Your task to perform on an android device: My family and I would want to go from Brussels, Belgium's BRU airport to New York's Newark Liberty International, EWR, between November 1 and November 10. Please help me find a flight for two people by using the expedia app. 
Image 0: 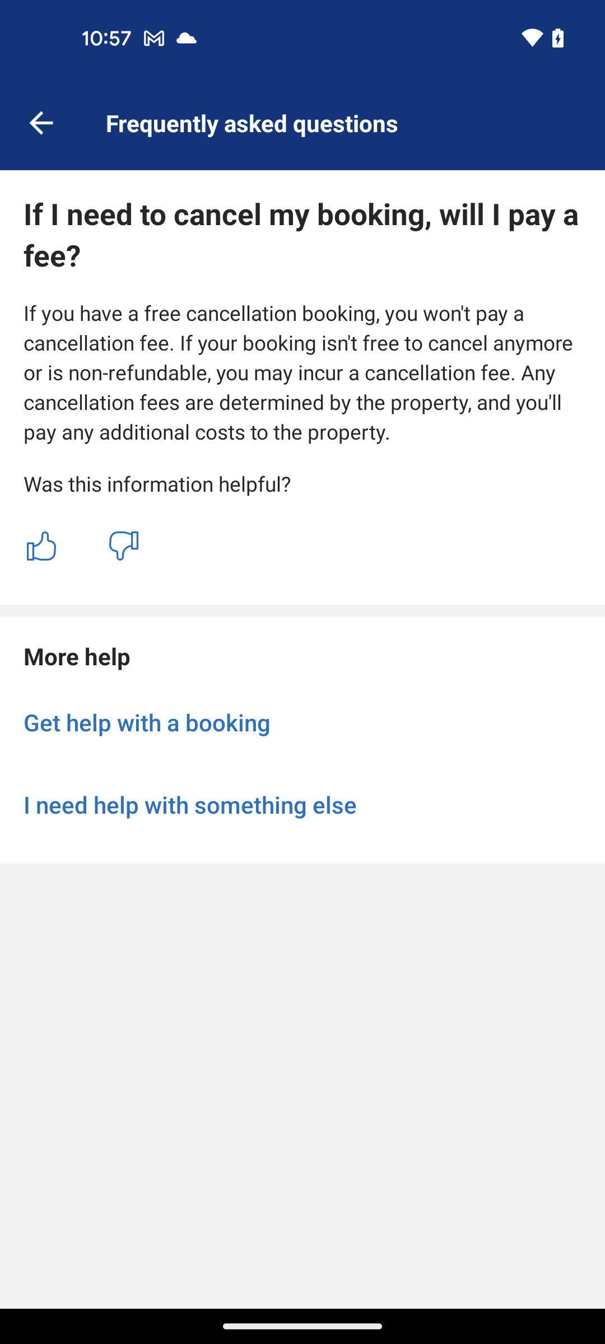
Open the Expedia app
Step 0: open app "Expedia"
Image 1: 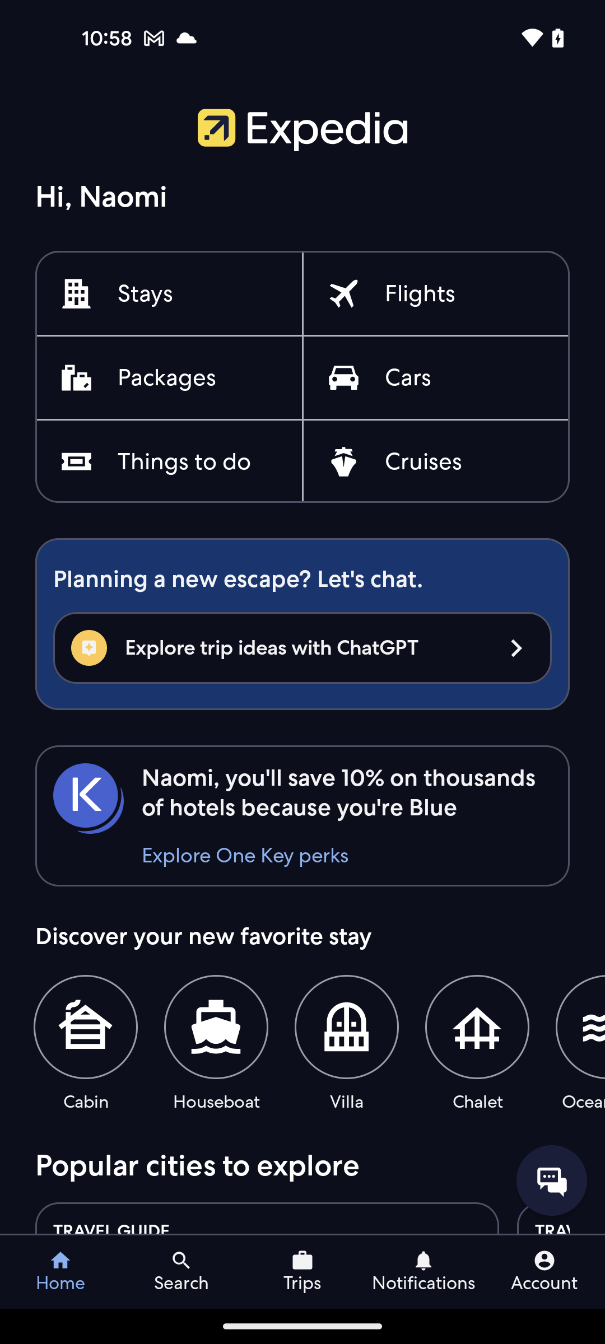
Tap on the flights option
Step 1: click (420, 294)
Image 2: 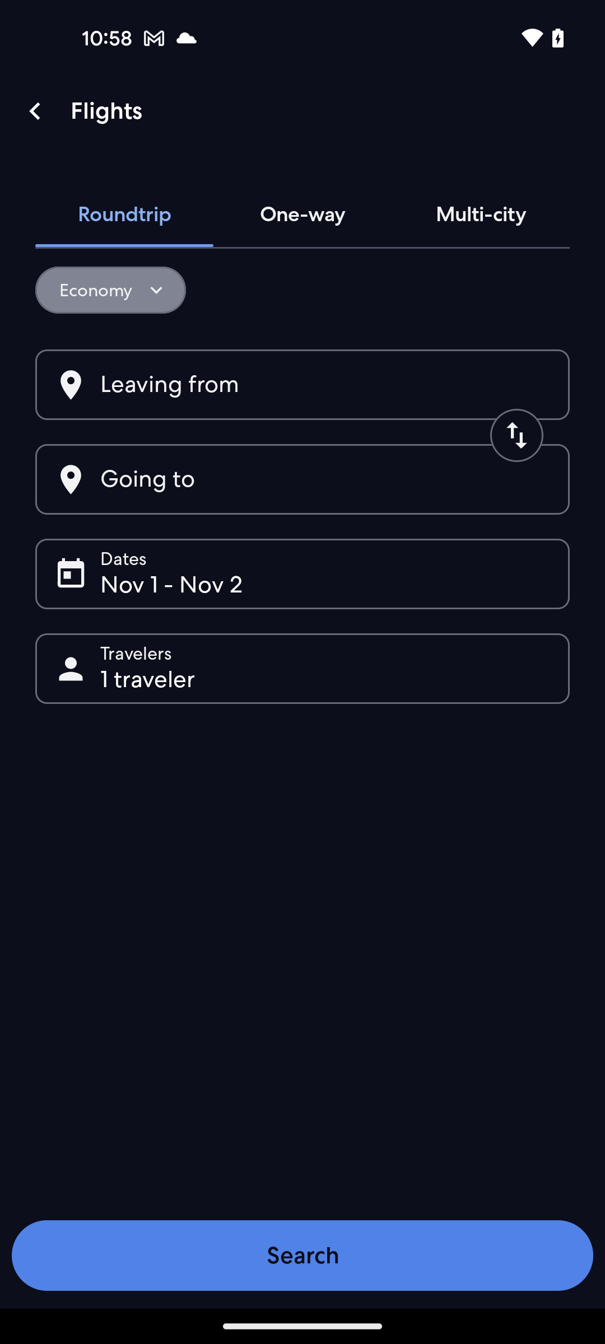
Tap on the leaving from option
Step 2: click (302, 384)
Image 3: 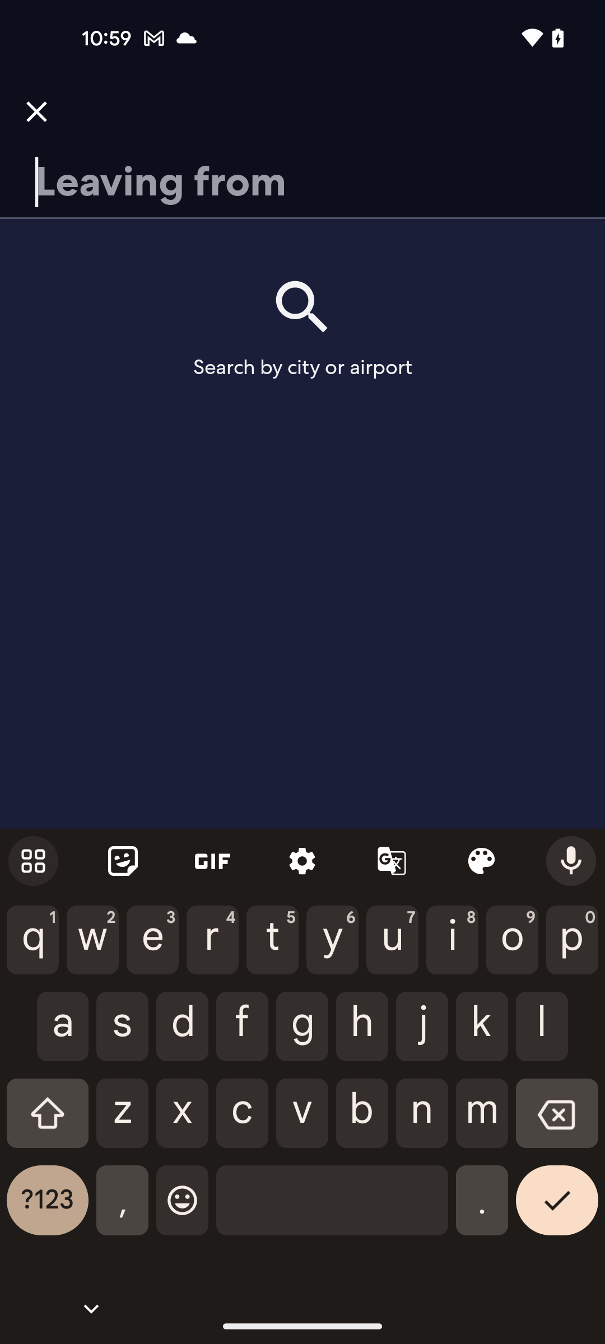
search the departure Belgium
Step 3: type "Belgium"
Image 4: 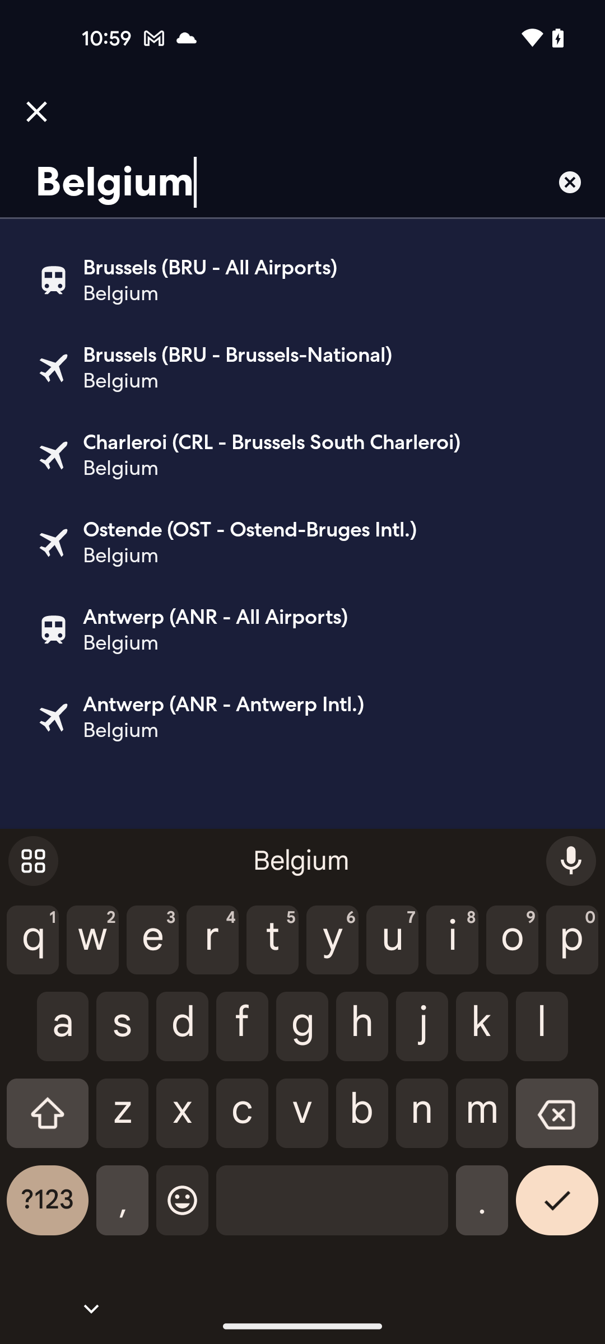
Select the second search result
Step 4: click (302, 368)
Image 5: 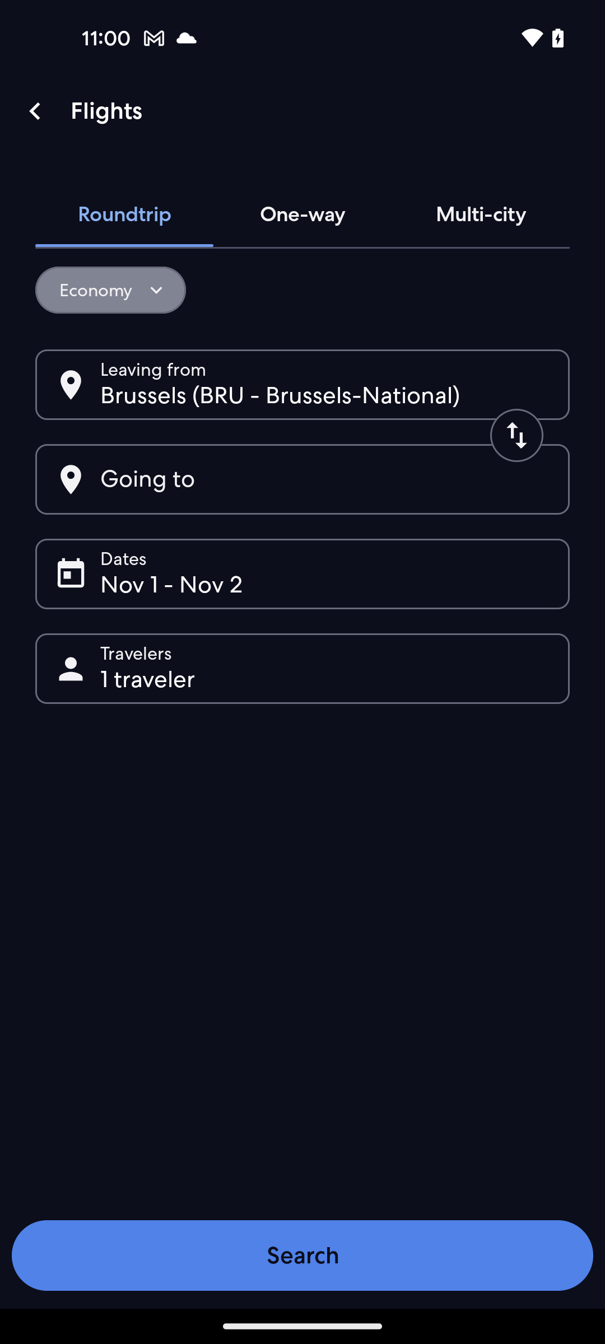
Tap on the going to option
Step 5: click (302, 479)
Image 6: 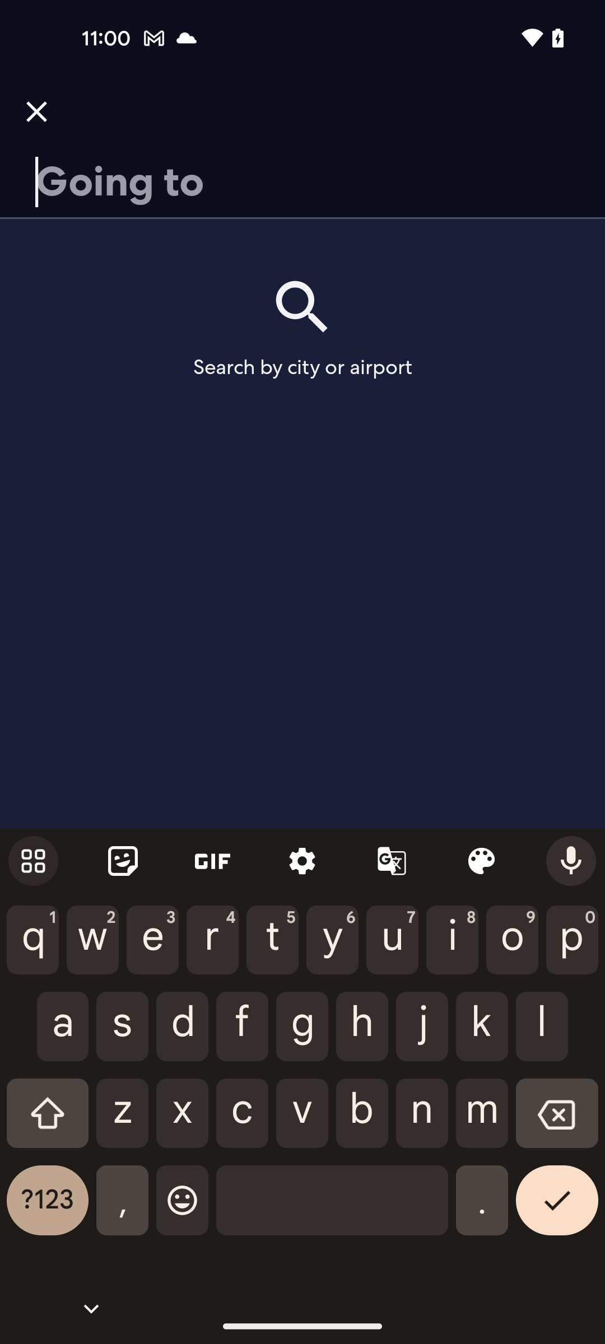
Select the arrival New York
Step 6: type "New York"
Image 7: 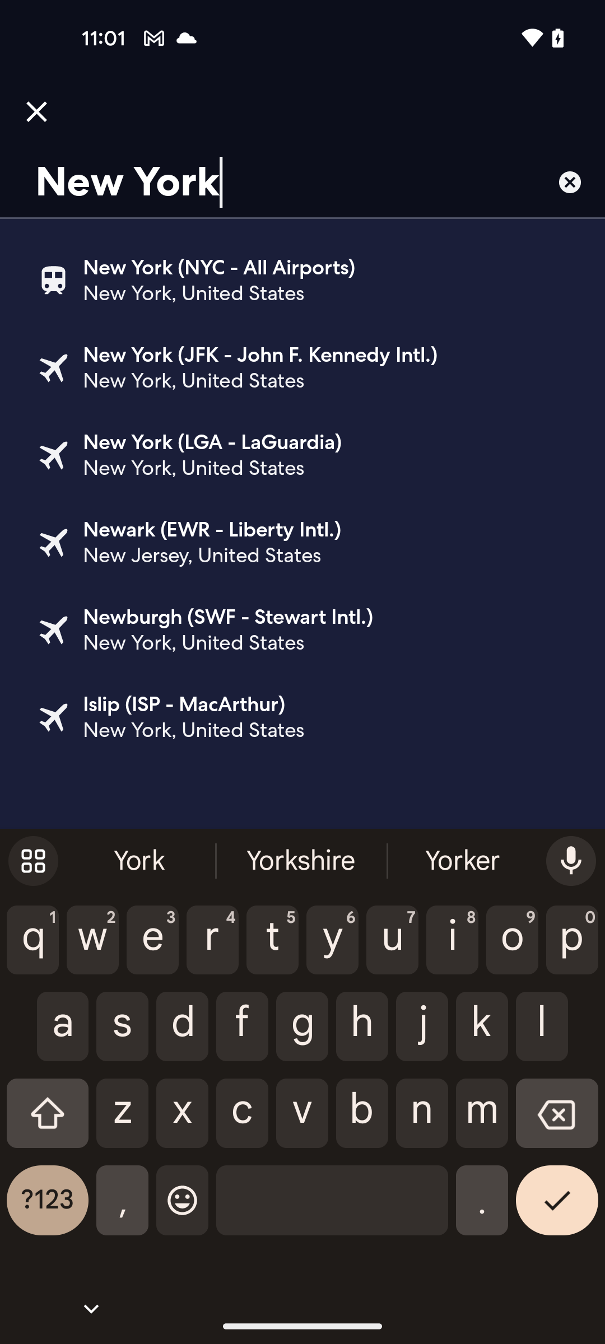
Click on the fourth search result
Step 7: click (212, 529)
Image 8: 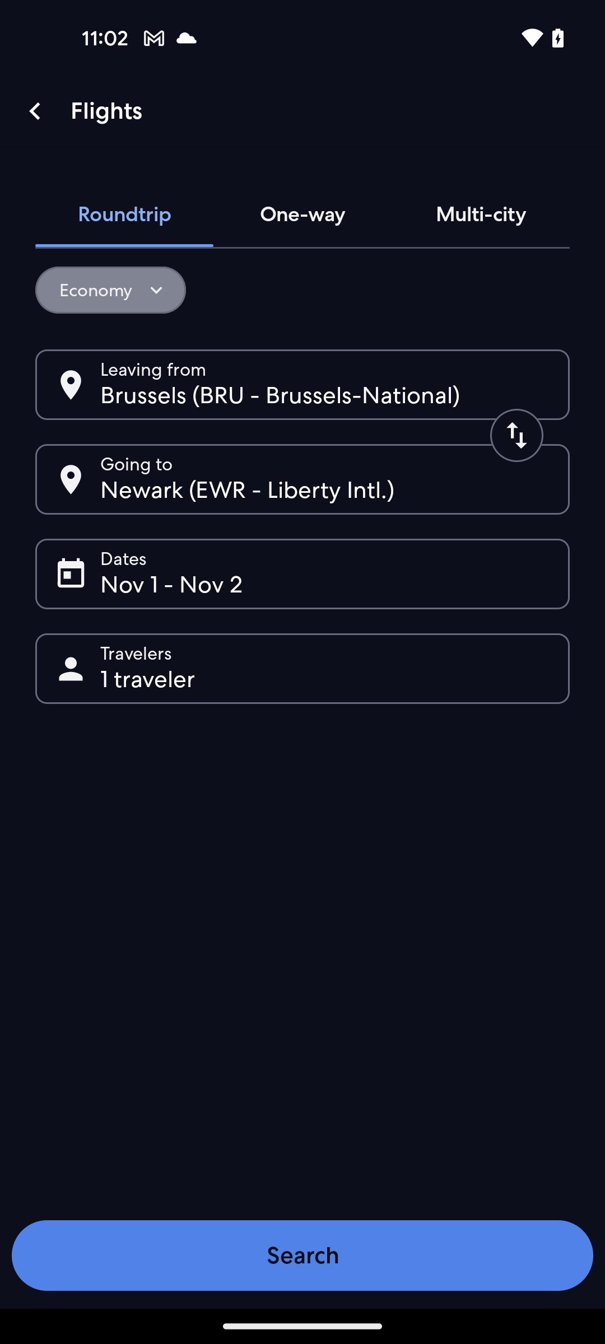
Tap on the date section
Step 8: click (302, 574)
Image 11: 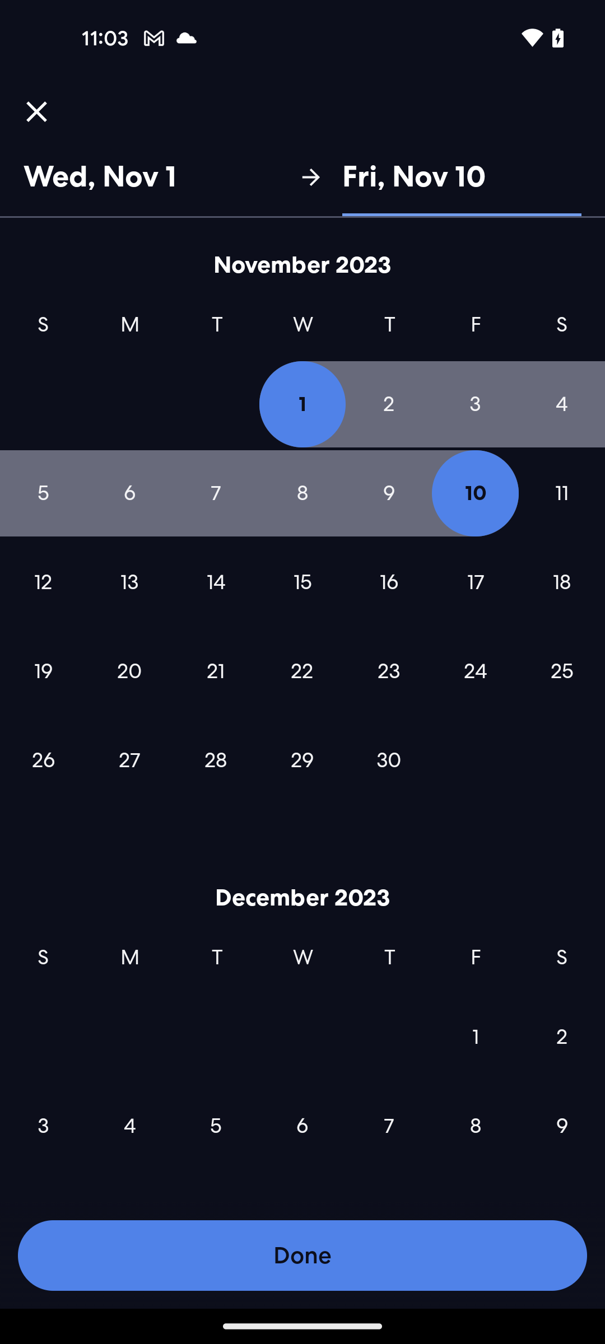
Tap on the done button at the bottom of the screen
Step 11: click (302, 1256)
Image 12: 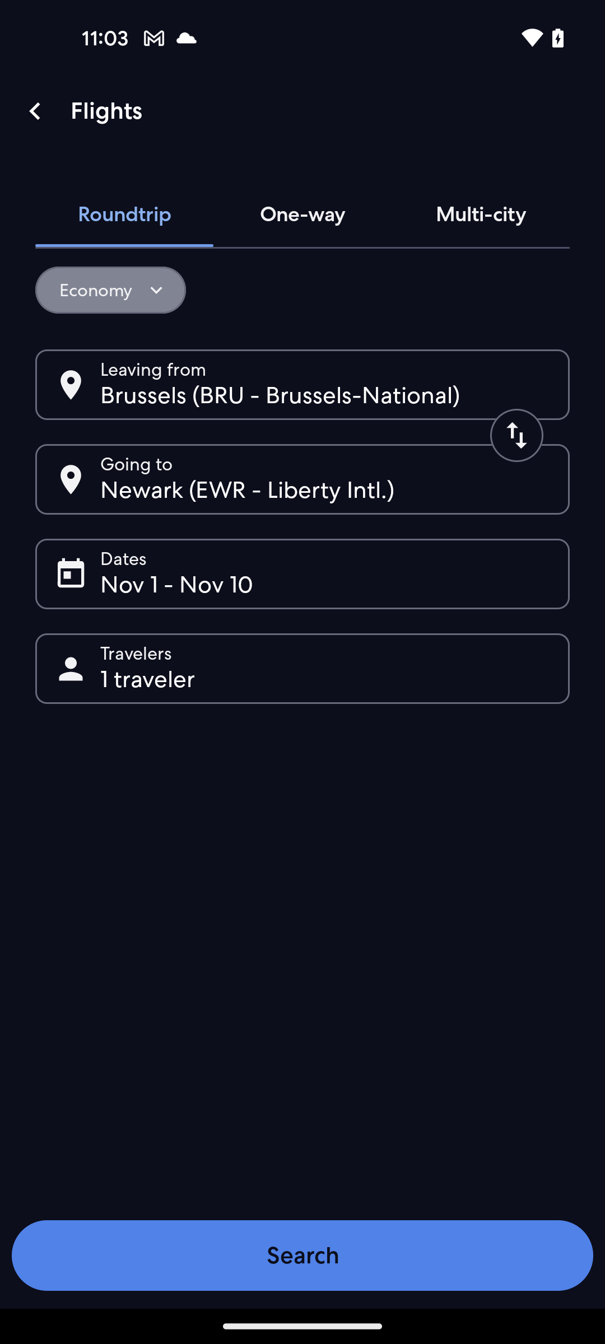
Tap on the travelers section
Step 12: click (302, 669)
Image 13: 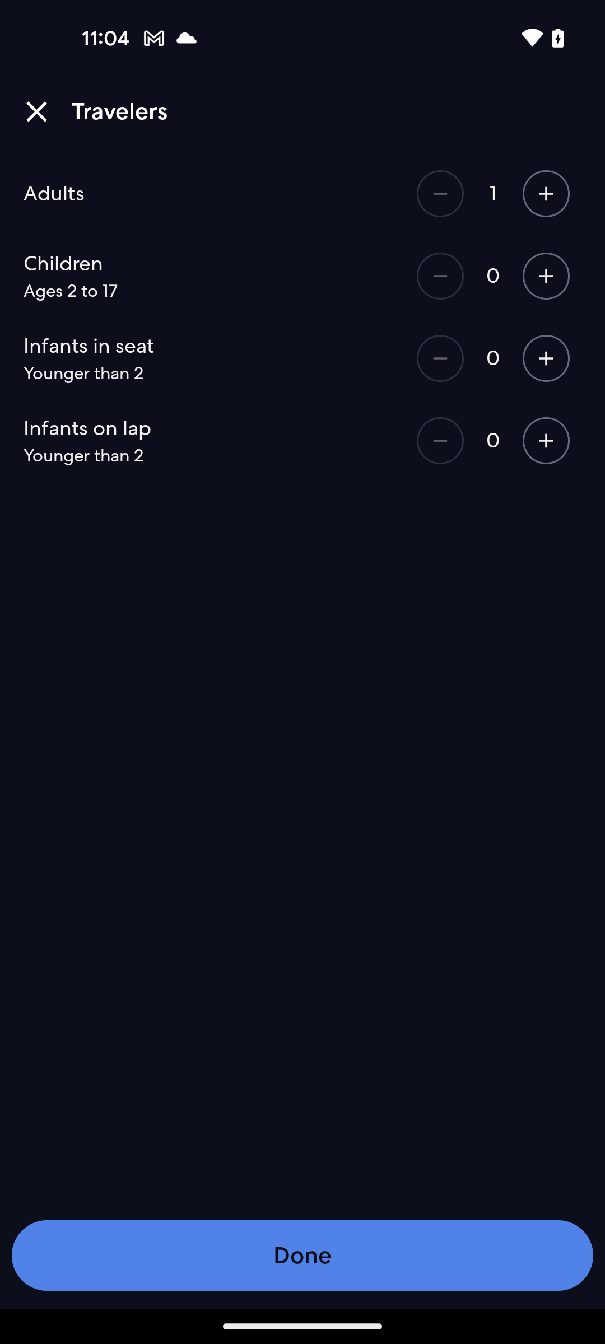
Increase the adult by 1
Step 13: click (546, 194)
Image 14: 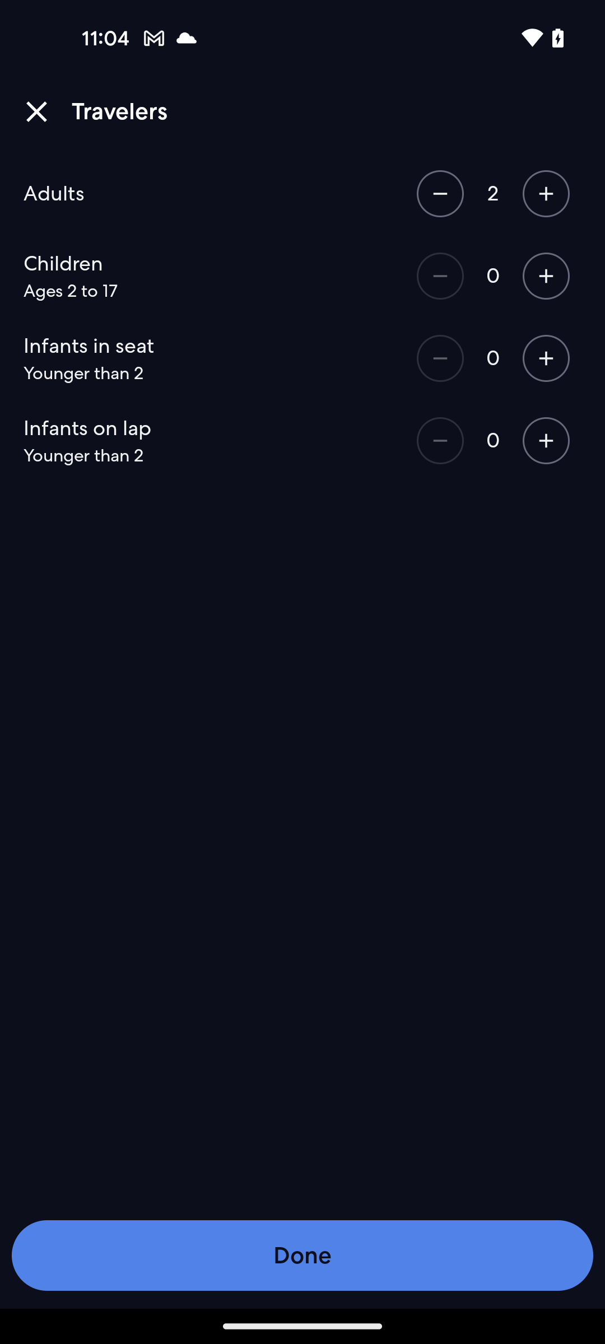
Tap on the done button at the bottom of the screen
Step 14: click (302, 1256)
Image 15: 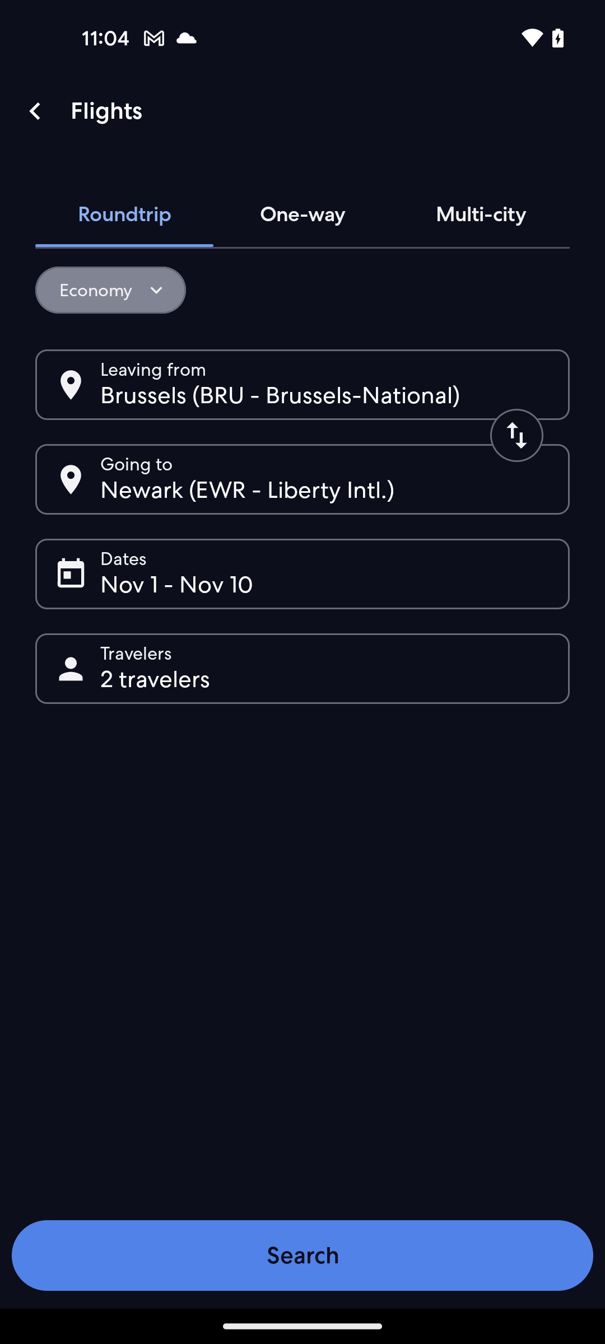
Tap on the search button at the bottom of the screen
Step 15: click (302, 1256)